Your task to perform on an android device: Open the Getting Started with MobiDrive file in the MobiDrive app.
Image 0: 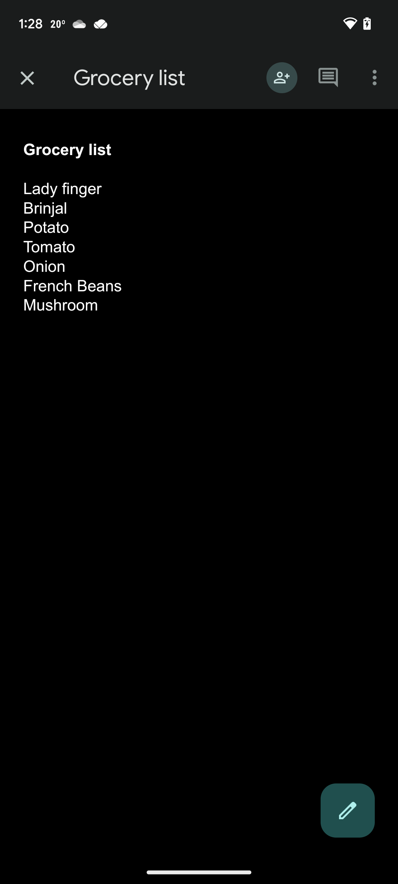
Open the MobiDrive app
Step 0: open app "MobiDrive"
Image 1: 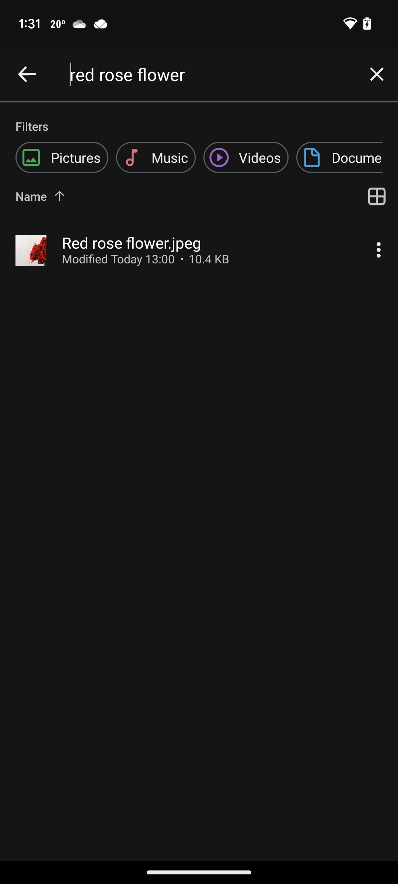
Go back to the previous page
Step 1: press back button
Image 2: 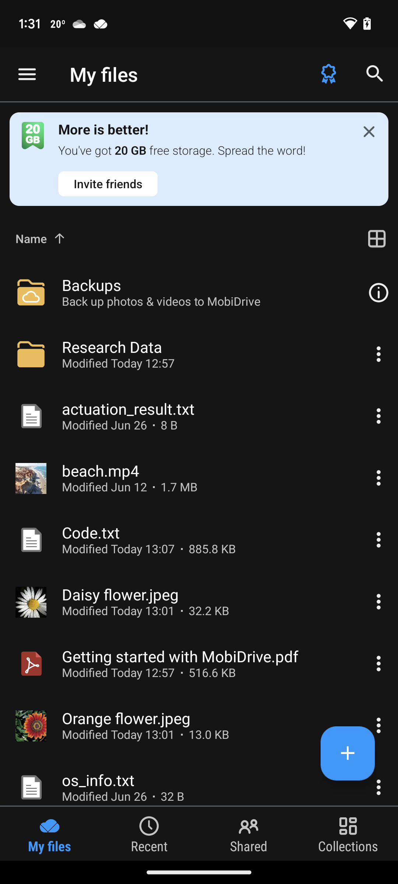
Click on the Getting Started with MobiDrive file
Step 2: click (180, 657)
Image 3: 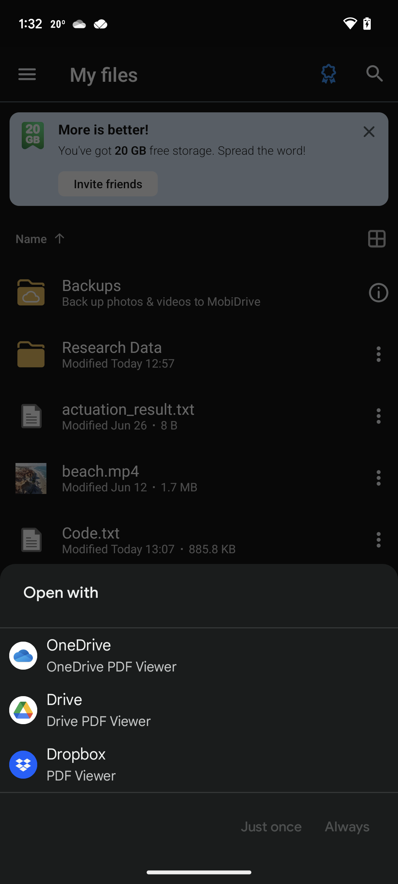
Click on the Drive option to open the file.
Step 3: click (111, 709)
Image 4: 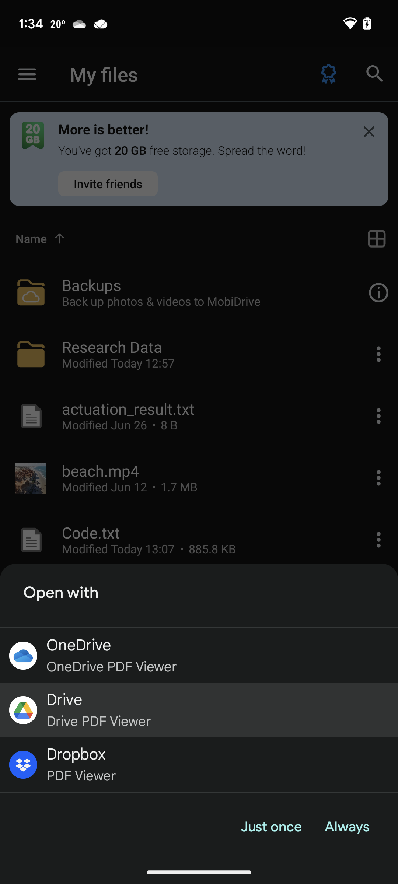
Click on the always button at the bottom right corner of the screen
Step 4: click (346, 827)
Image 5: 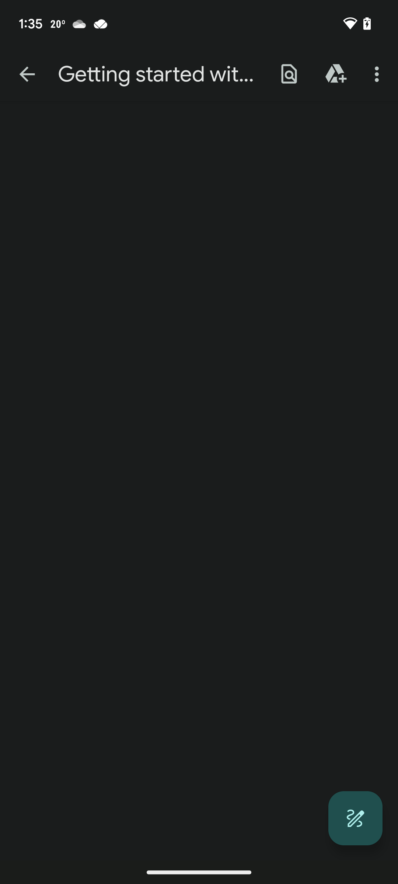
Click on the always button at the bottom right corner of the screen
Step 5: wait